Your task to perform on an android device: Add a bookmark to the current open page of the book Into the Wild by Jon Krakauer on the Moon+ Reader app.
Image 0: 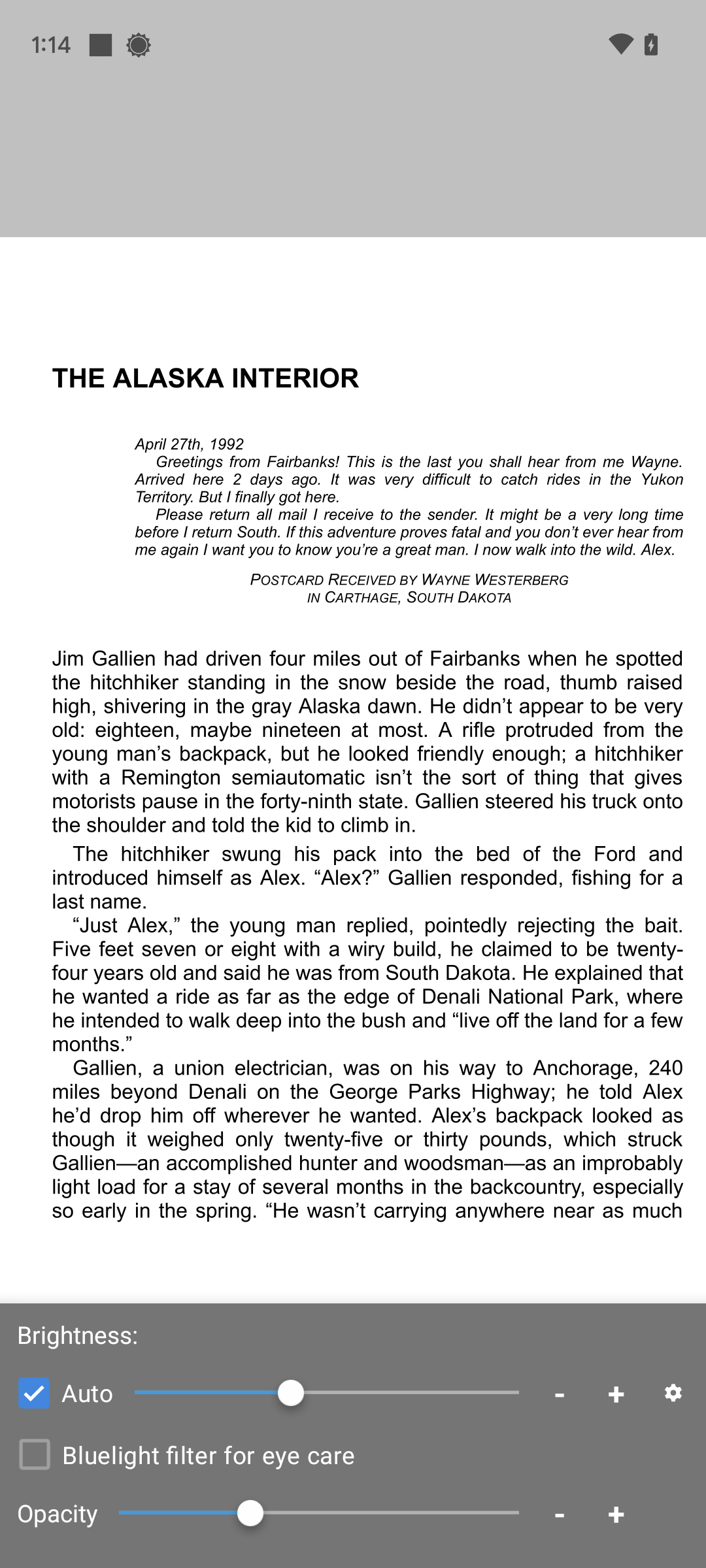
Click at the center of the page.
Step 0: click (368, 878)
Image 1: 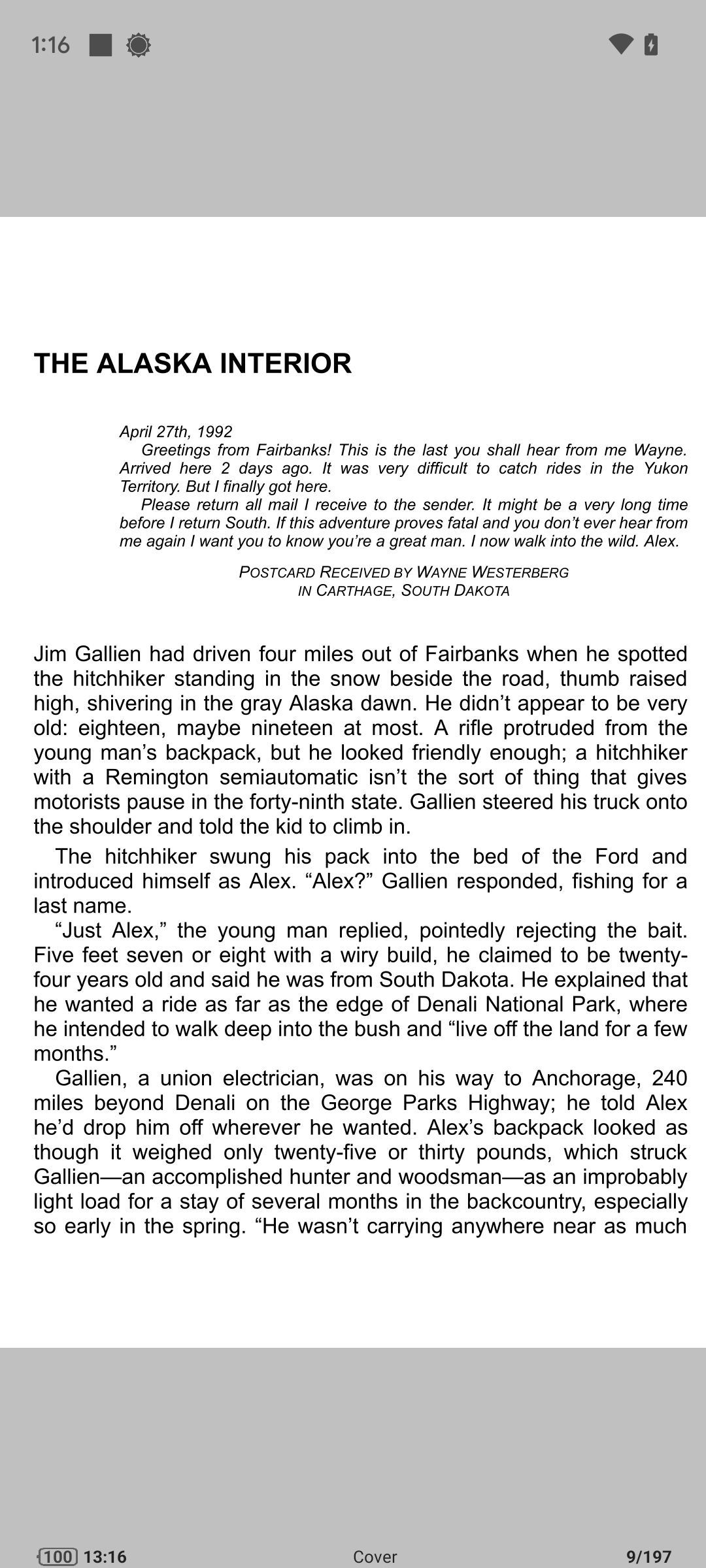
Click at the center of the page.
Step 1: click (368, 878)
Image 3: 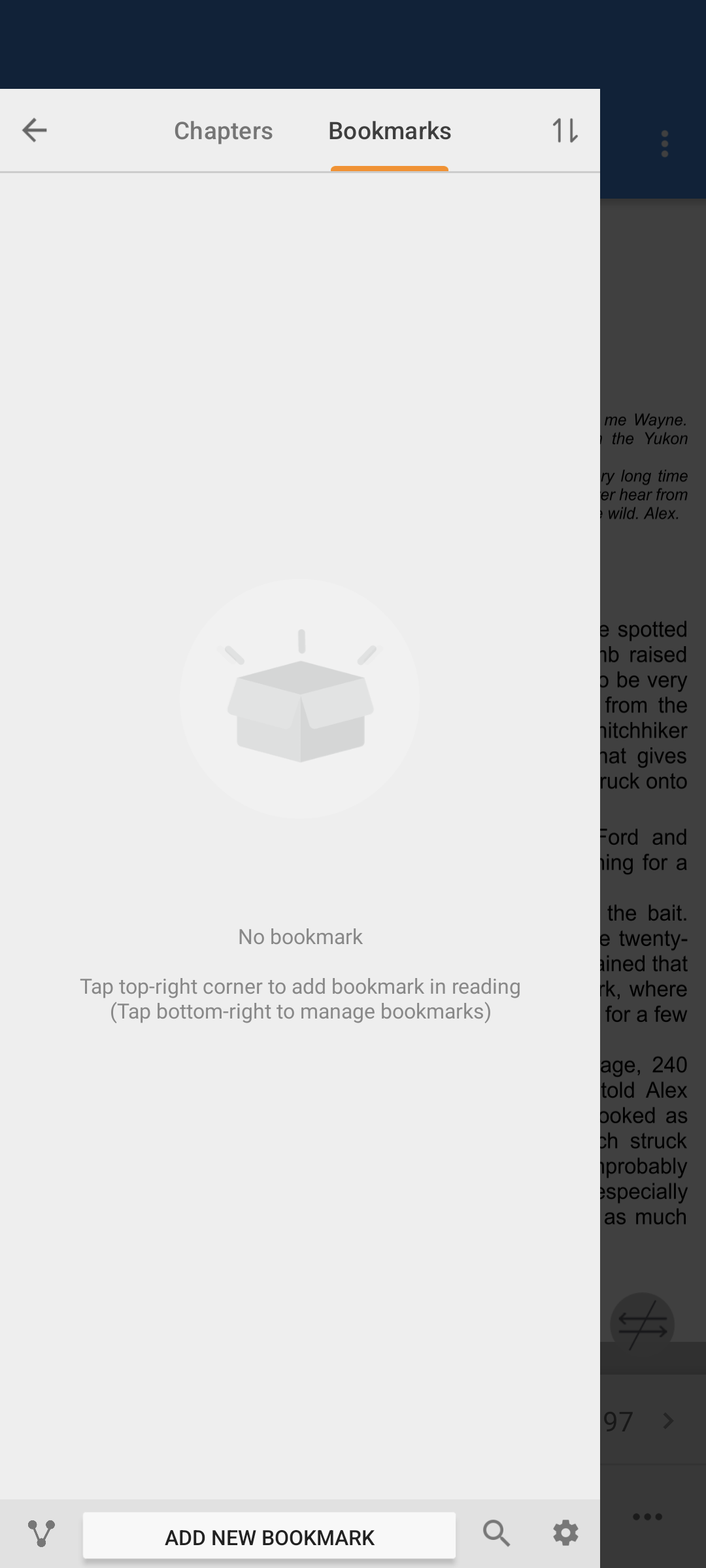
Click on add new bookmark at the bottom of the screen.
Step 3: click (269, 1537)
Image 4: 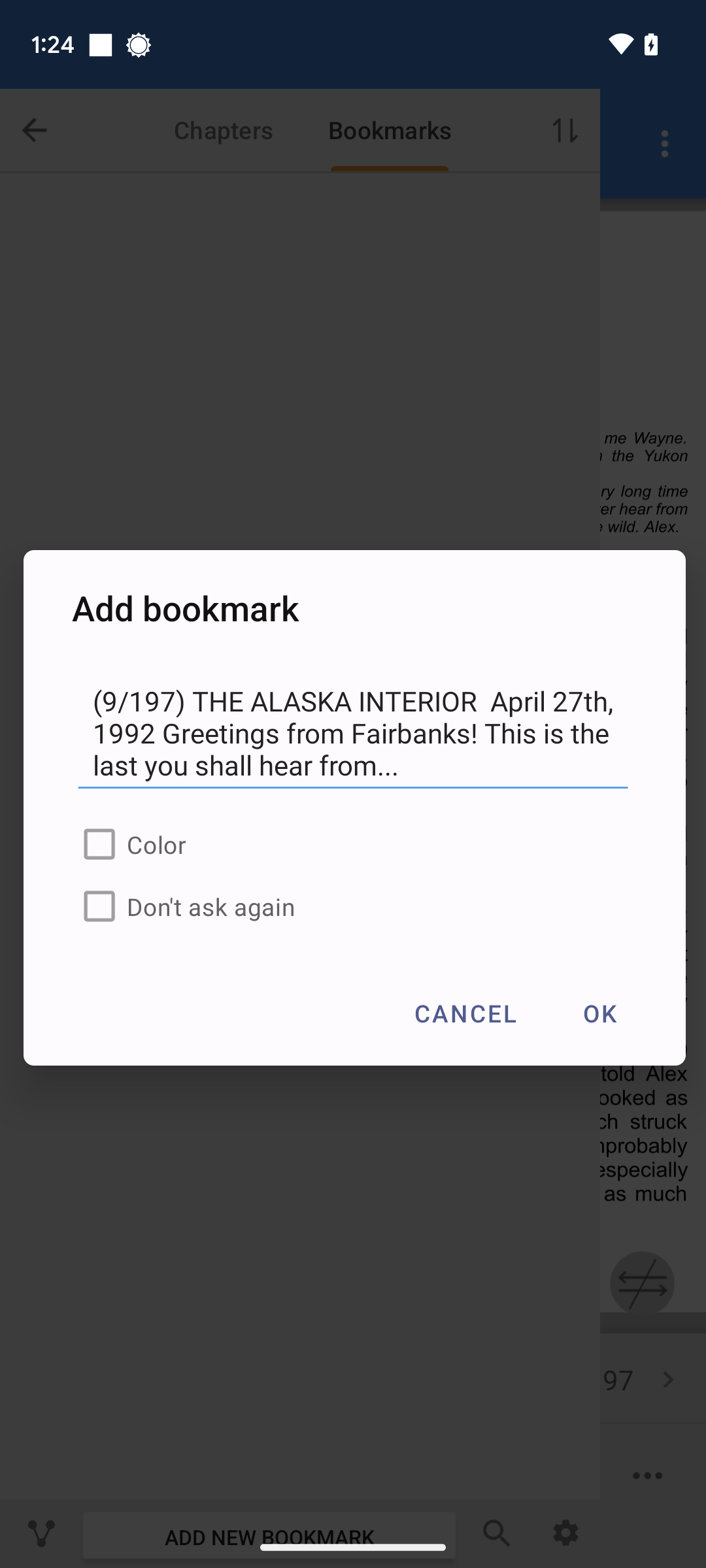
Click on OK.
Step 4: click (599, 1013)